Your task to perform on an android device: Open the Keep Notes app and delete the Uttrakhand tour reminder.
Image 0: 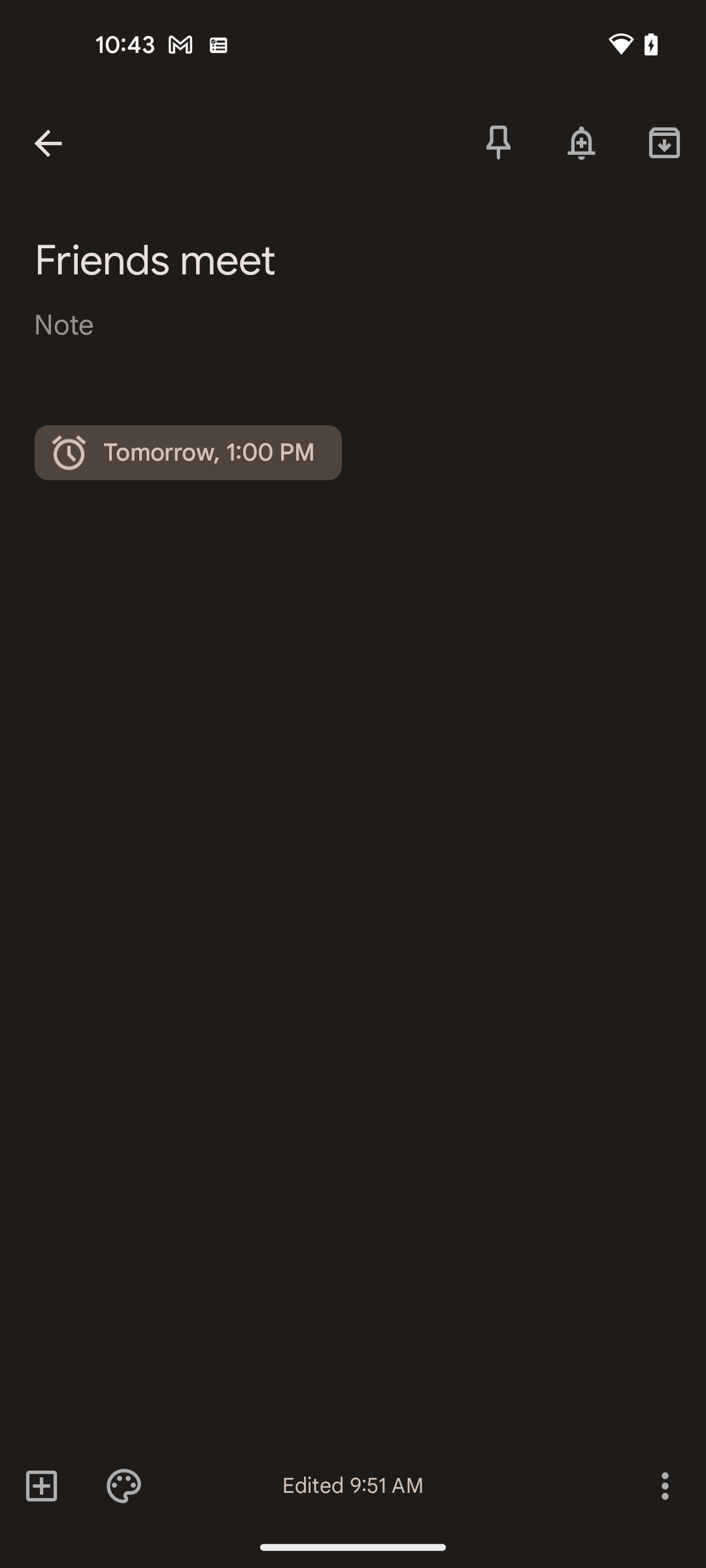
Tap on the back arrow icon at the top left corner of the screen
Step 0: click (48, 143)
Image 1: 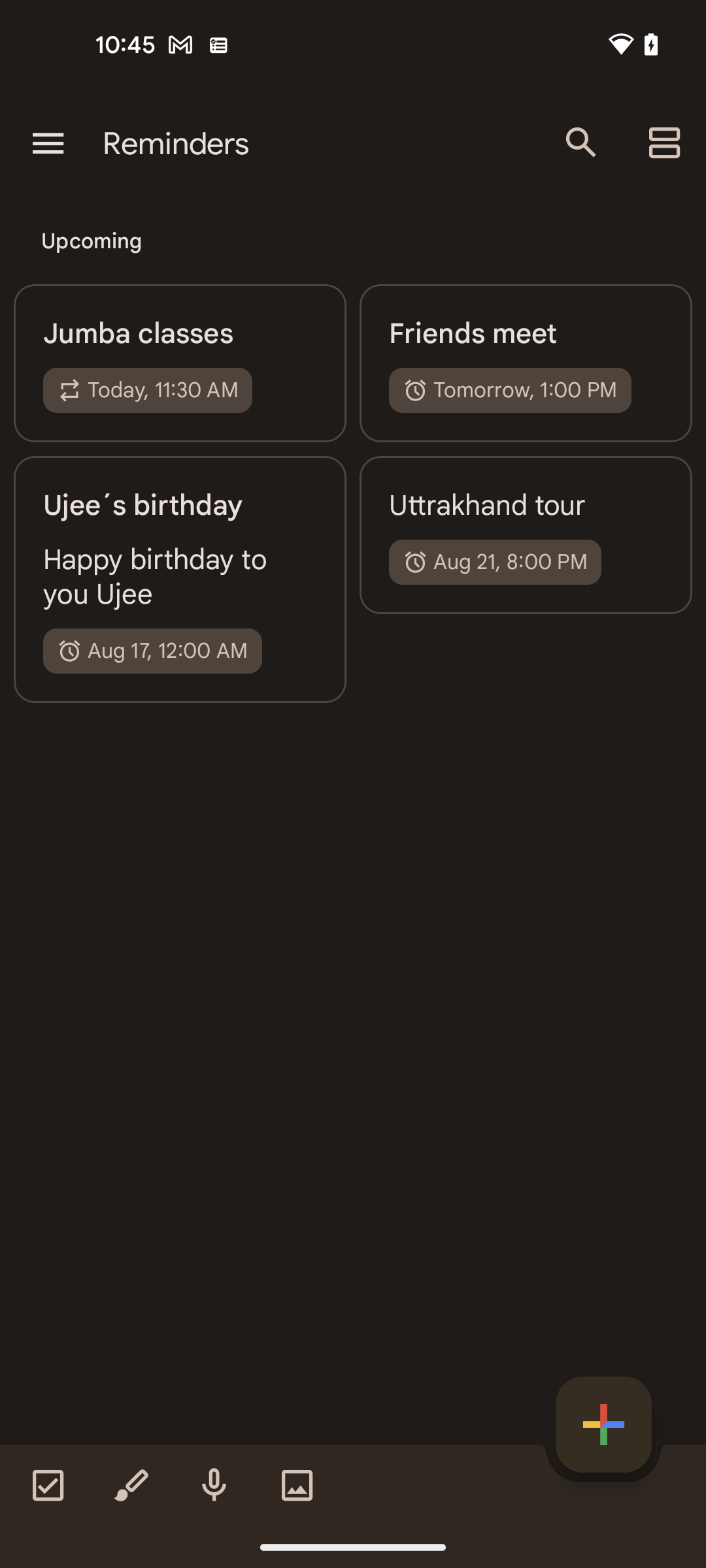
Tap on the uttrakhand tour reminder
Step 1: click (526, 506)
Image 2: 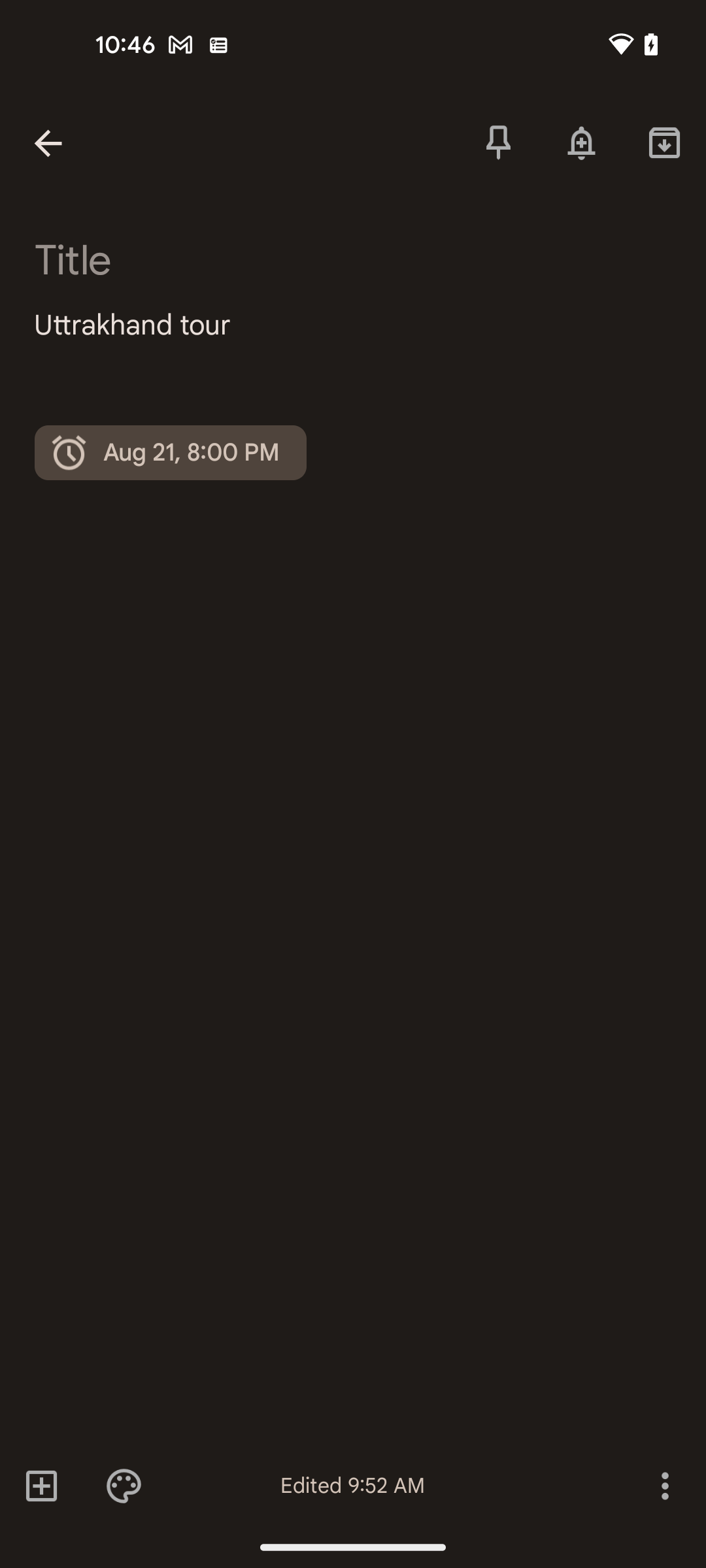
Tap on the three dots icon at bottom right corner of the screen
Step 2: click (664, 1485)
Image 3: 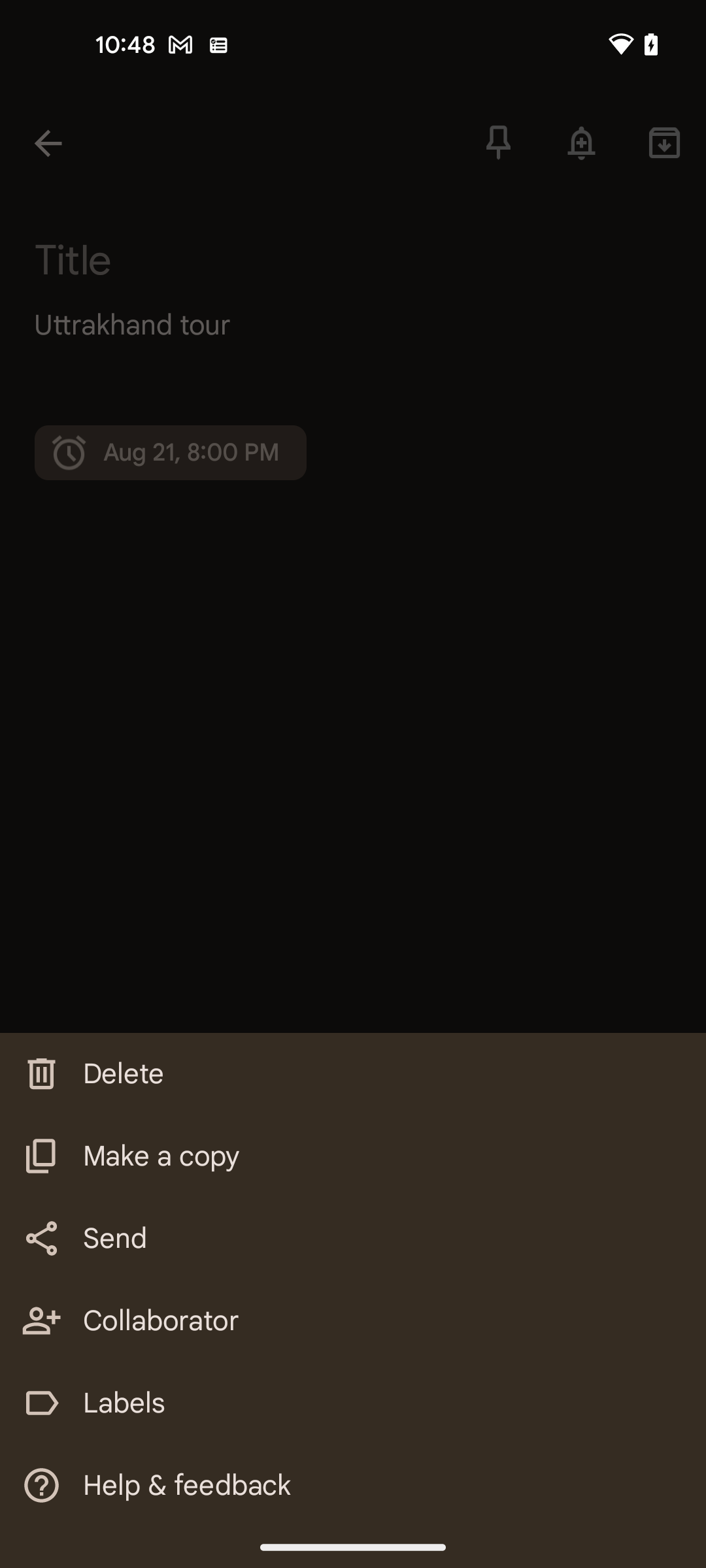
Tap on the delete option
Step 3: click (353, 1074)